Your task to perform on an android device: I want to find the care plan for Dieffenbachia Maculata.
Image 0: 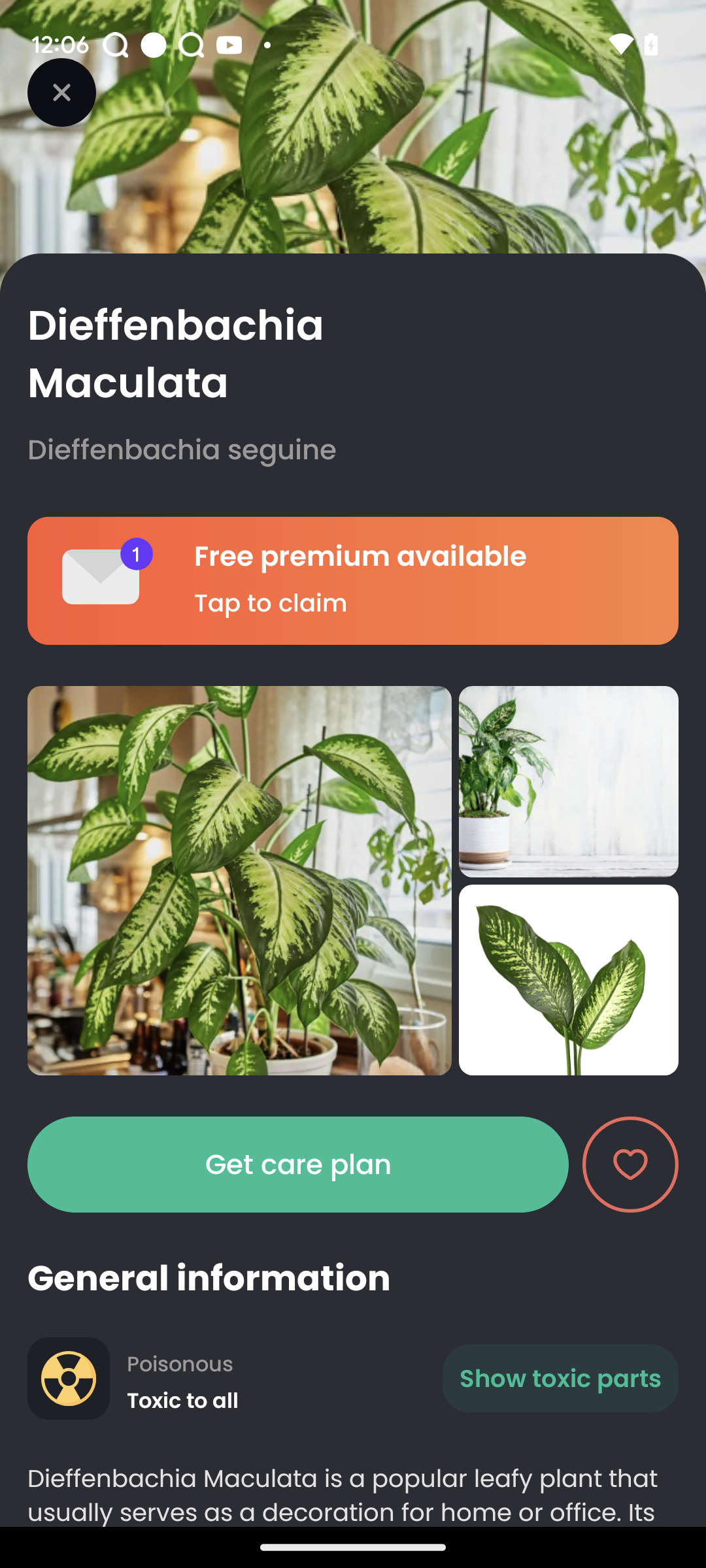
Click on get a care plan
Step 0: click (298, 1164)
Image 1: 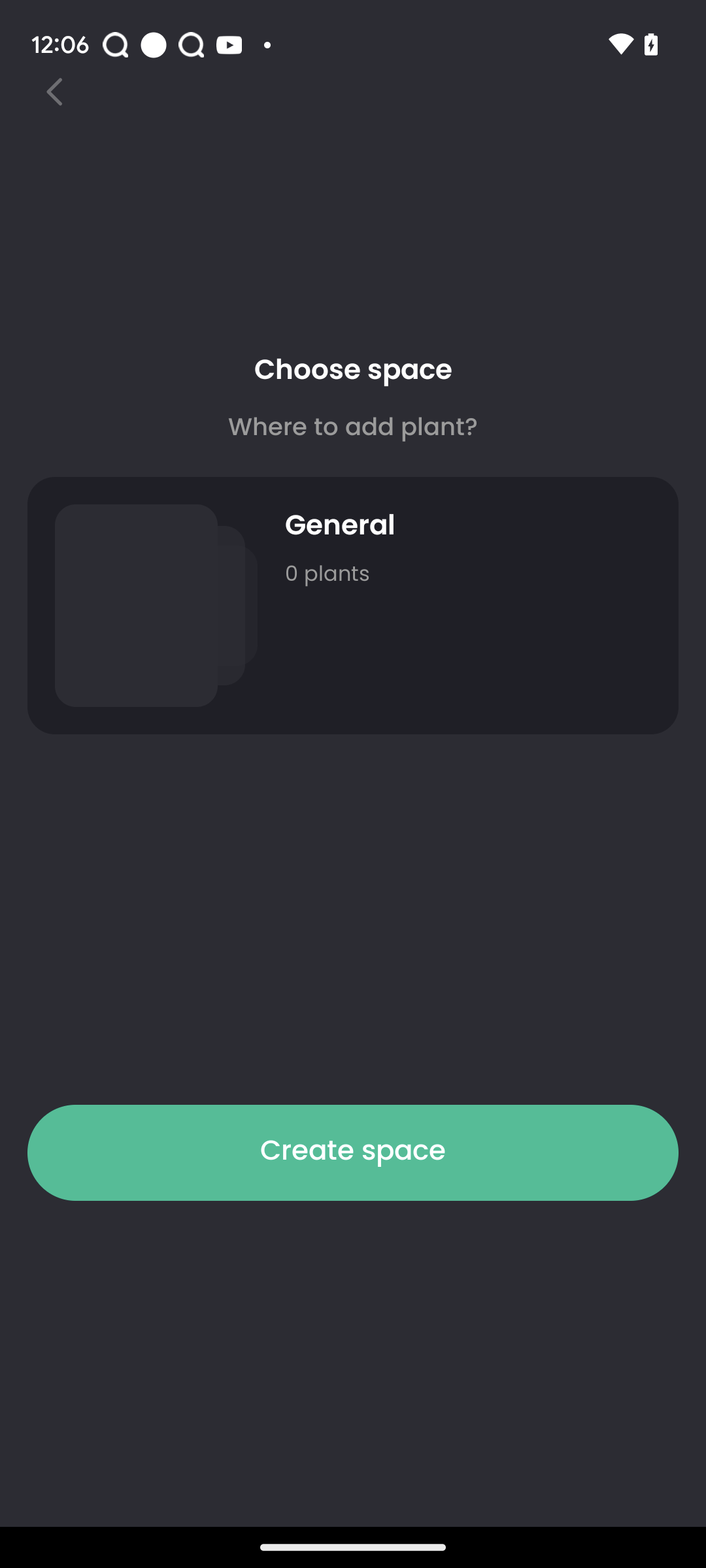
Click on get a care plan
Step 1: wait